Your task to perform on an android device: In the Simple Habit app, I want to listen to the Bamboo meditation in order to increase my focus.
Image 0: 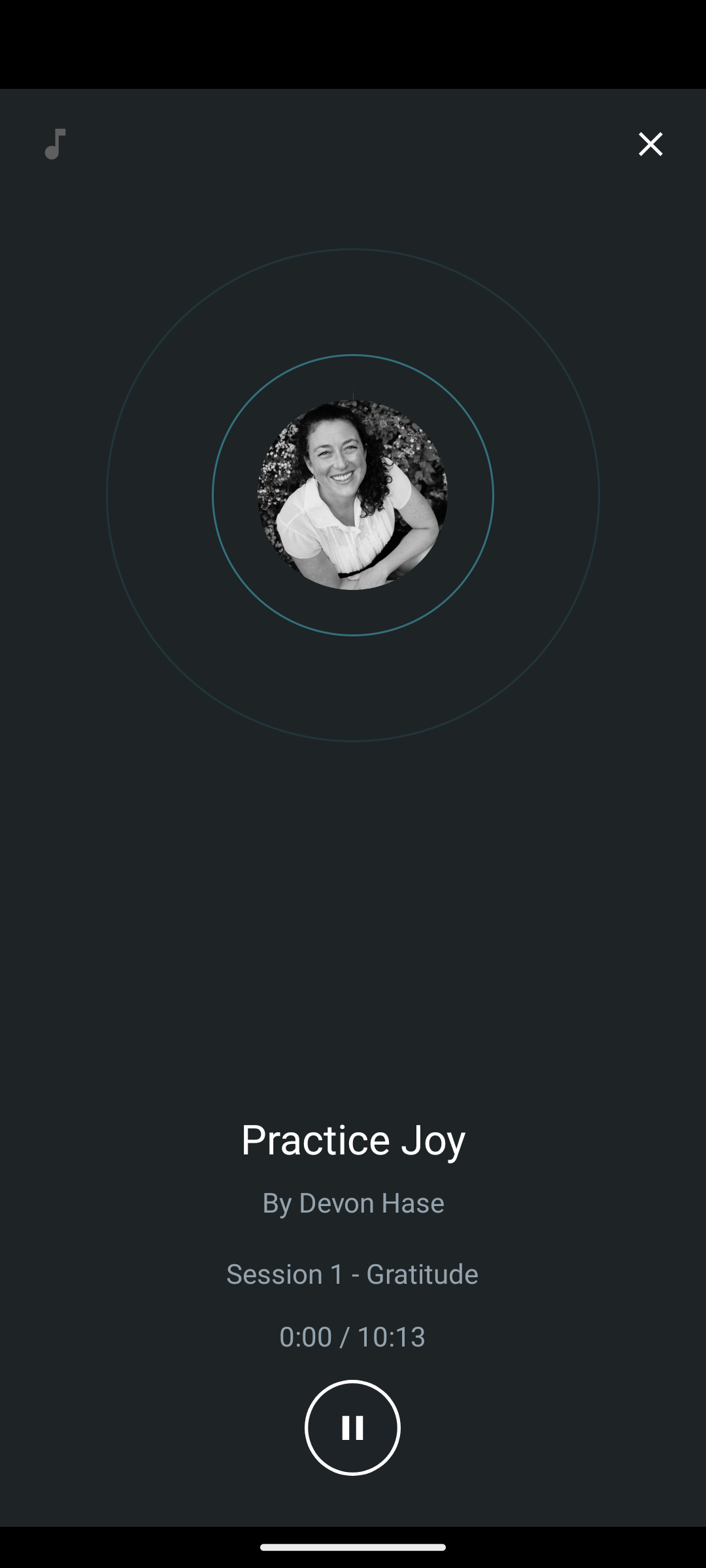
Click on the close icon
Step 0: click (650, 144)
Image 1: 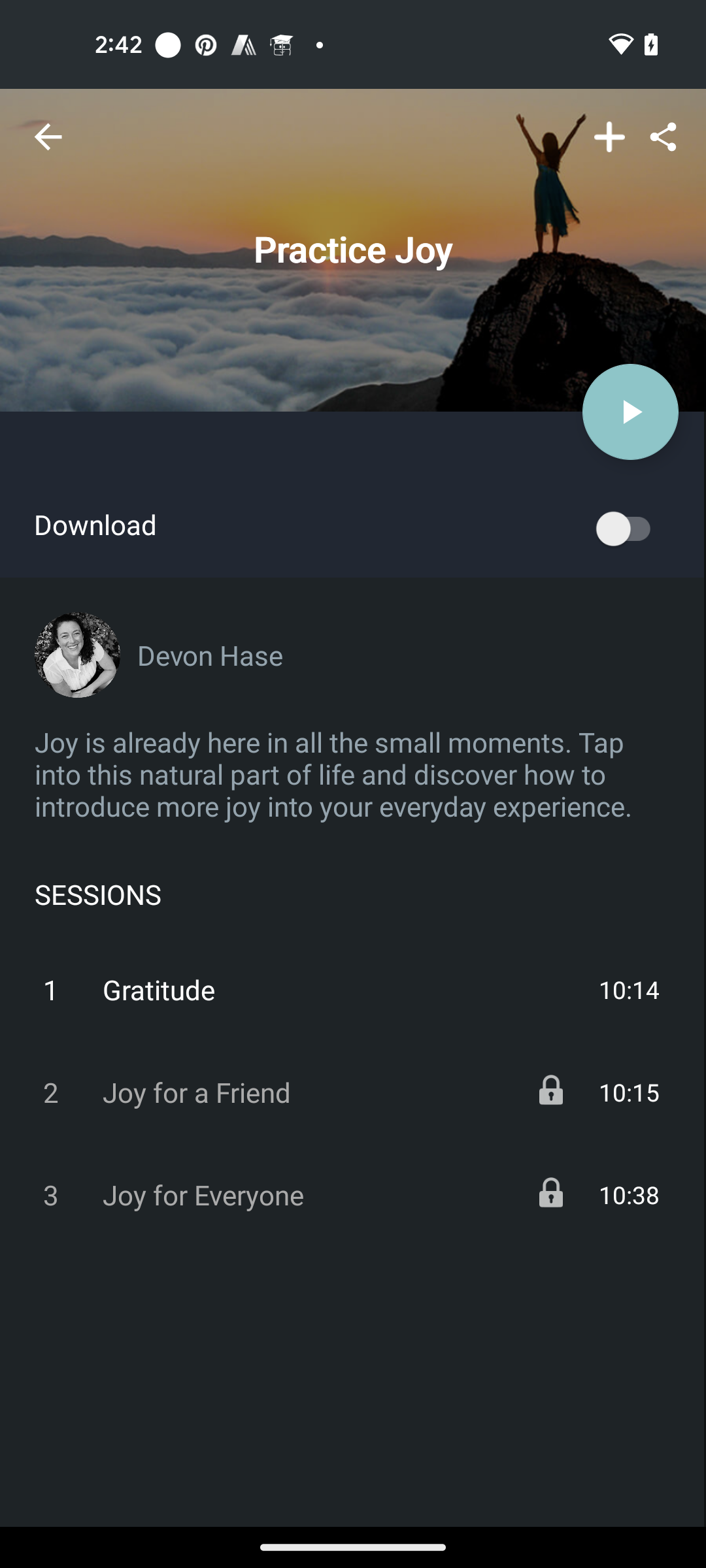
Go back to the previous page
Step 1: press back button
Image 2: 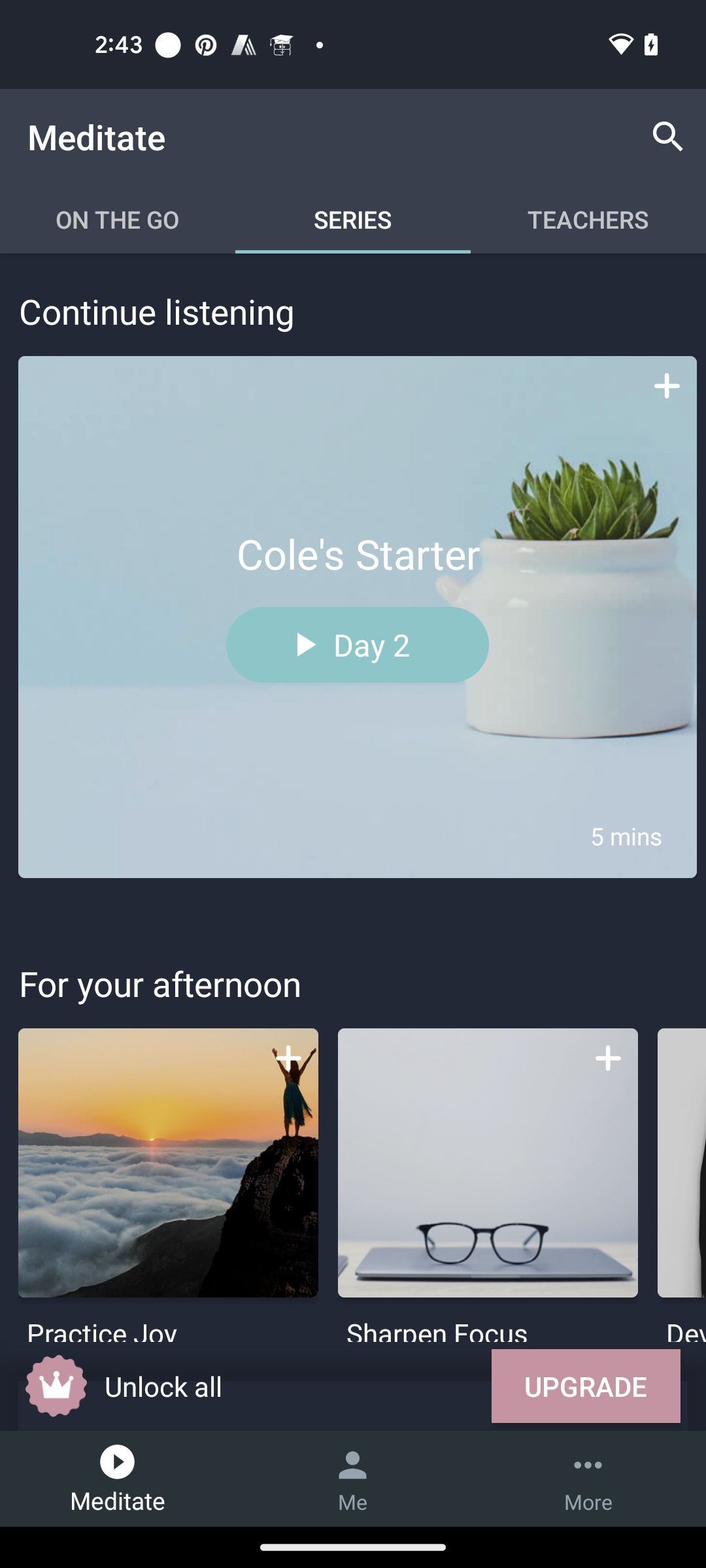
Swipe up to view Bamboo meditation
Step 2: scroll down
Image 3: 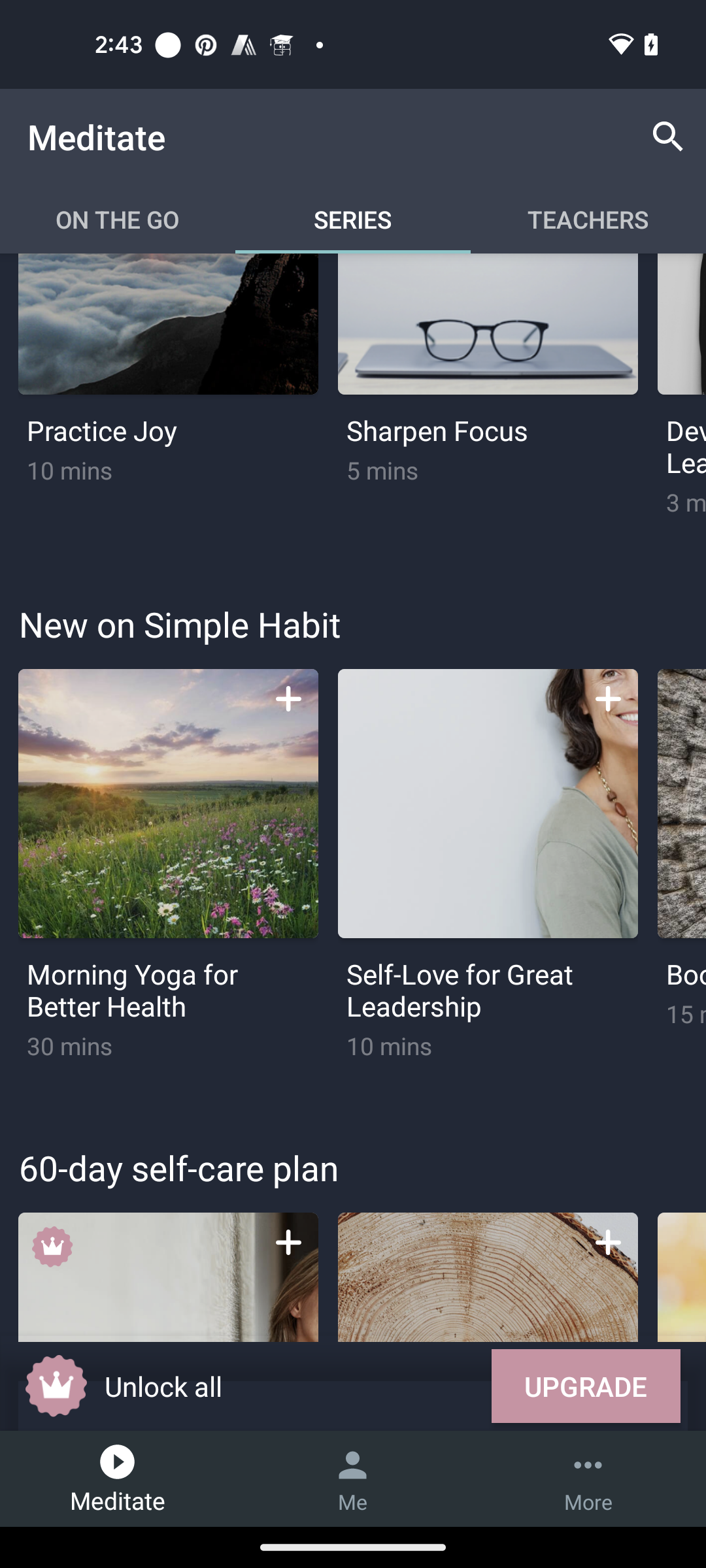
Swipe up to view Bamboo meditation
Step 3: scroll down
Image 4: 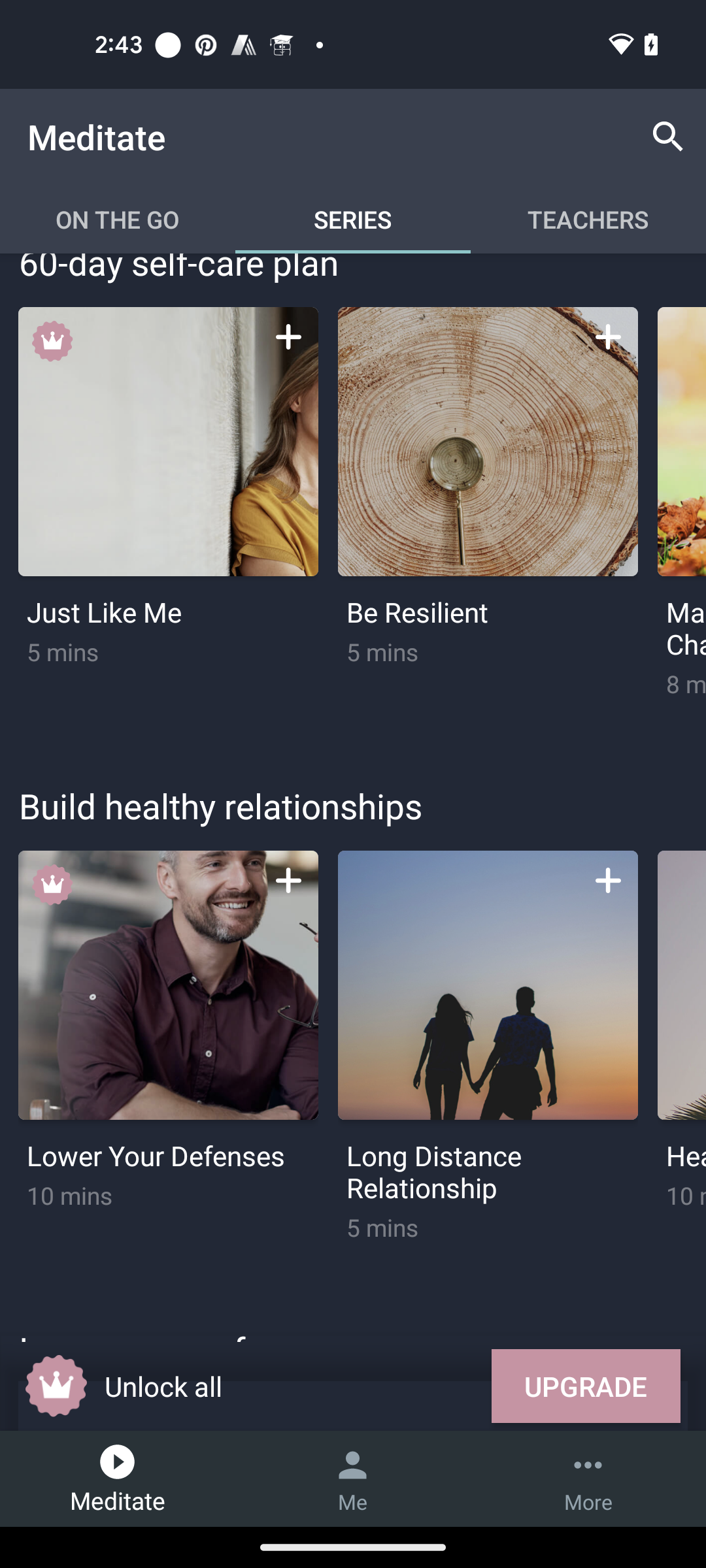
Swipe up to view Bamboo meditation
Step 4: scroll down
Image 5: 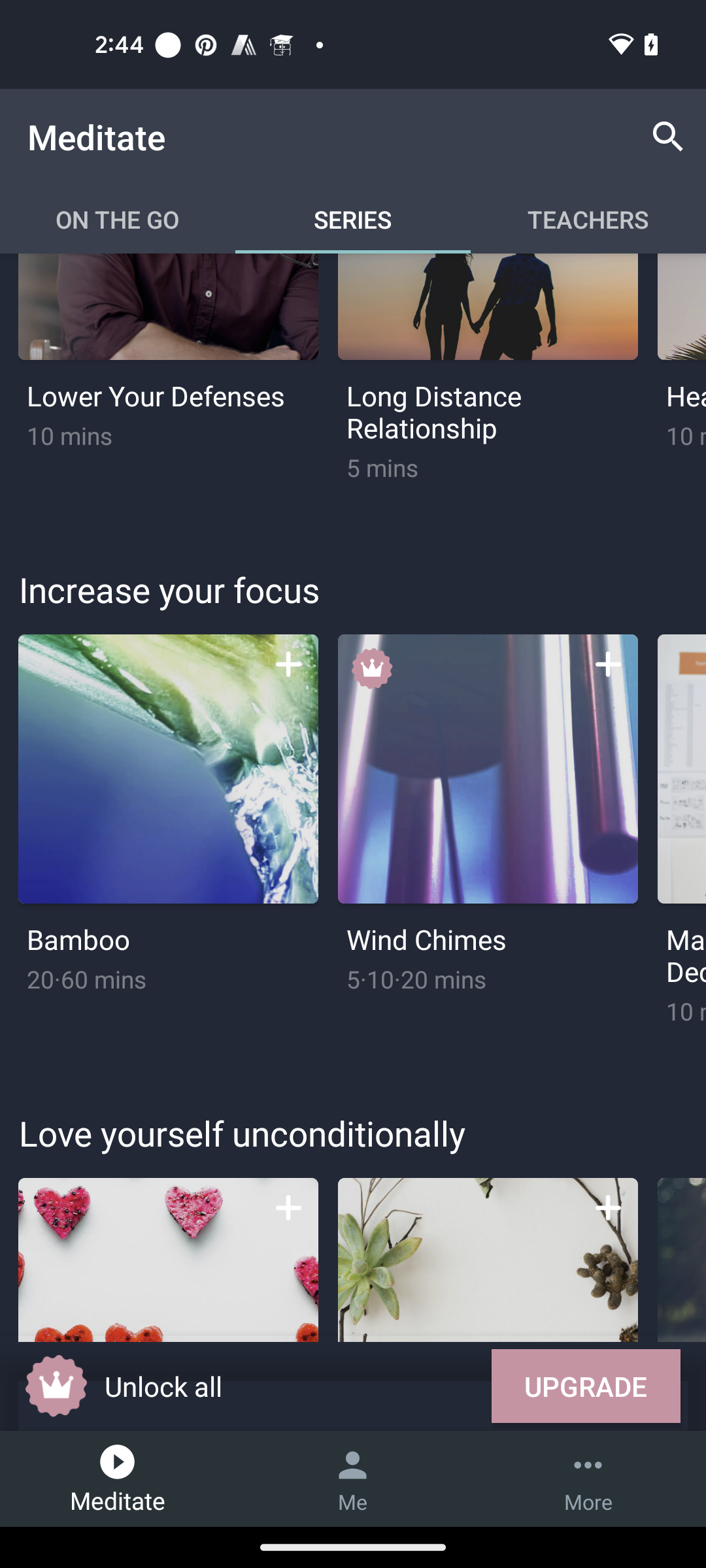
Click on the Bamboo option
Step 5: click (168, 974)
Image 6: 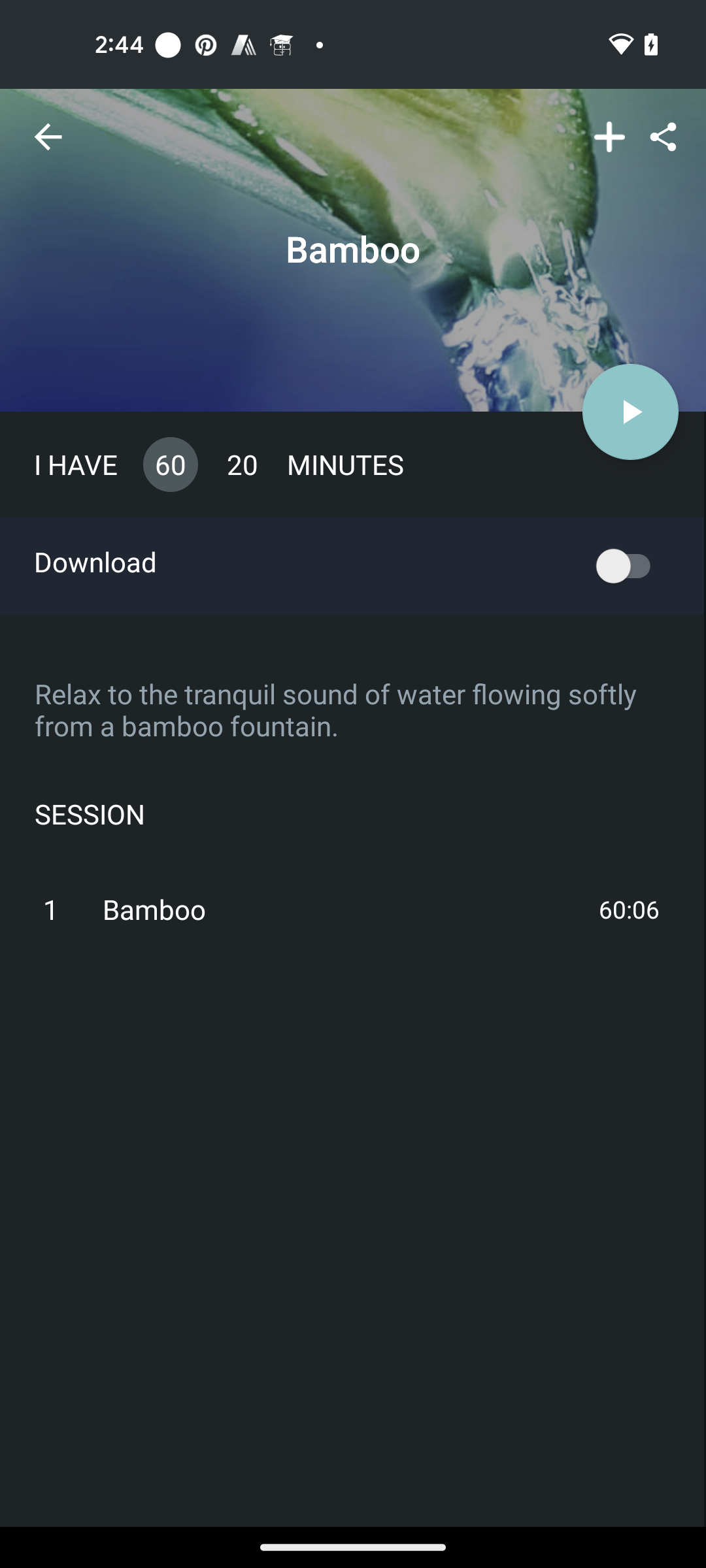
Click on the Play icon
Step 6: click (629, 414)
Image 7: 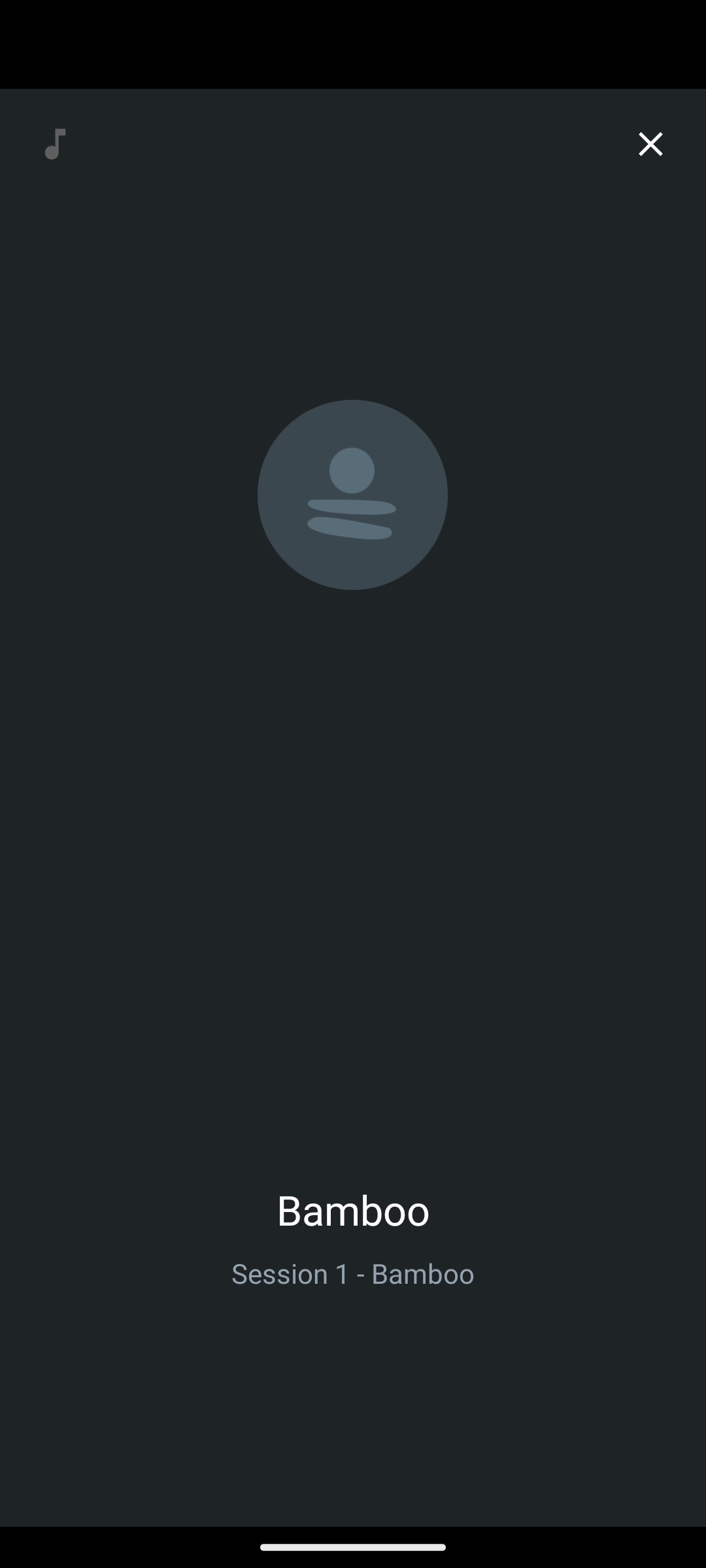
Click on the Play icon
Step 7: wait